Your task to perform on an android device: I want to start my Hindi language's first lesson.
Image 0: 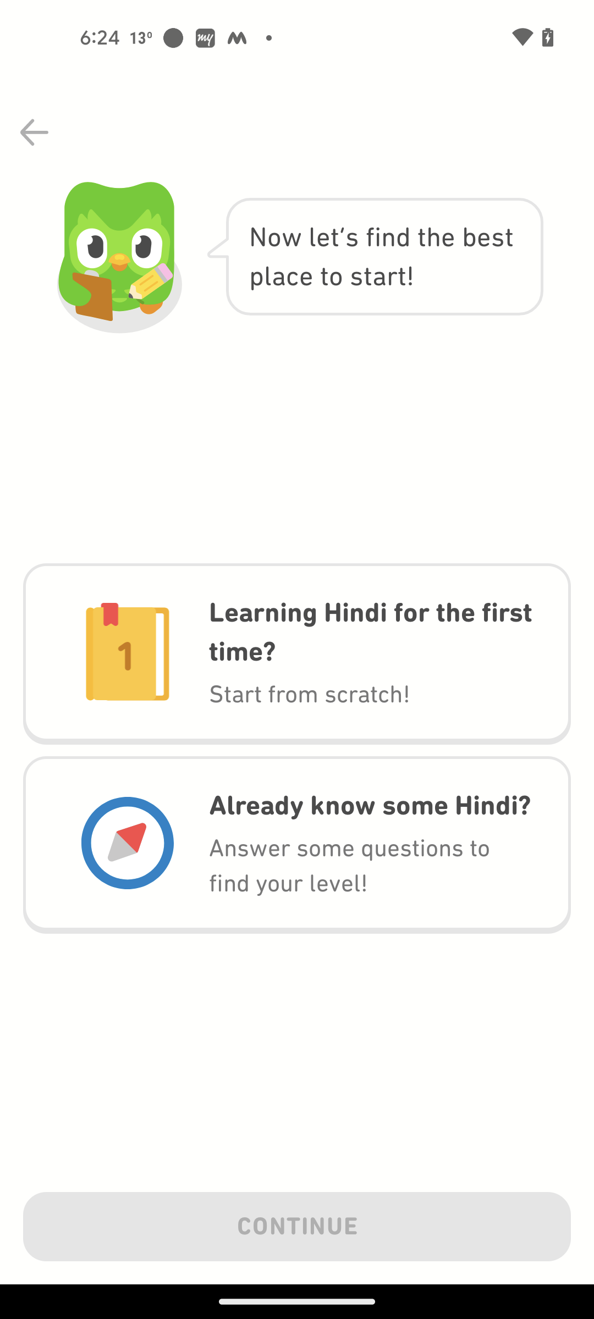
Click on 'Learning Hindi for the first time?' option.
Step 0: click (372, 631)
Image 1: 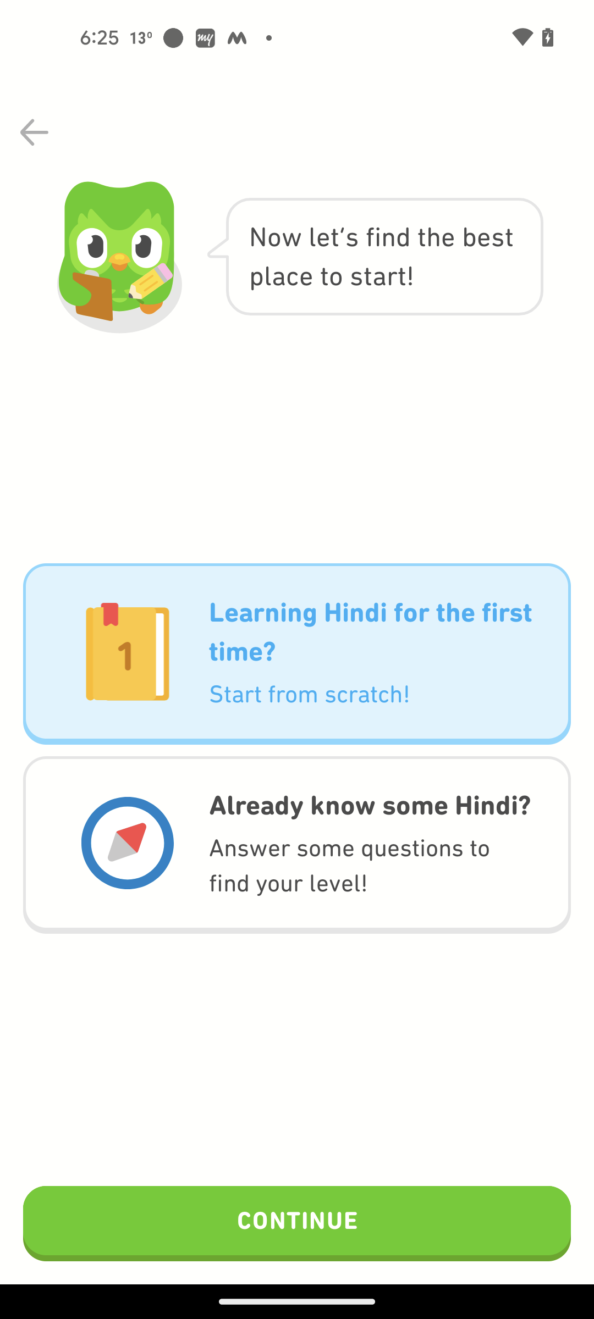
Click on continue.
Step 1: click (297, 1223)
Image 2: 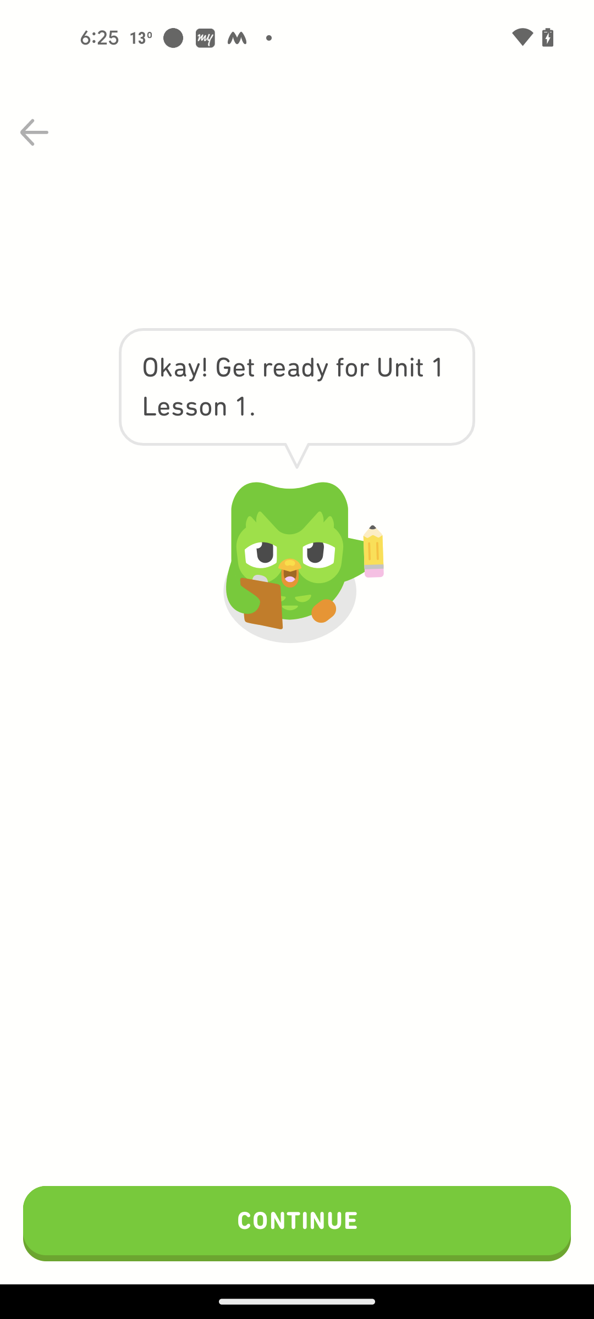
Click on continue.
Step 2: click (297, 1223)